Your task to perform on an android device: Today, I want to go for dinner with my family and the name of the restaurant is Dinercafe Pleasant, it is my favorite restaurant and the food is also amazing, this restaurant is near home place Groningen, Netherlands.
Image 1: 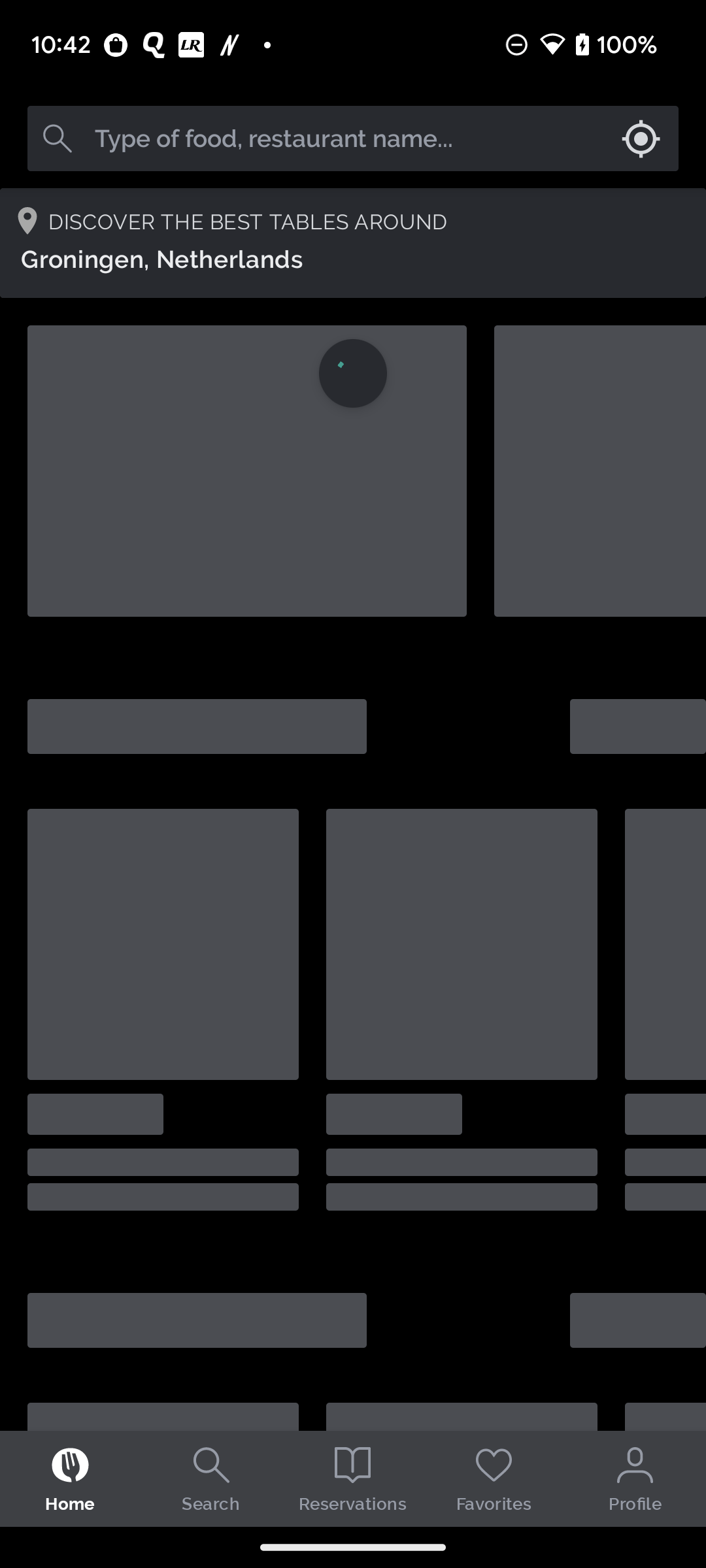
Open the TheFork app
Step 1: wait
Image 3: 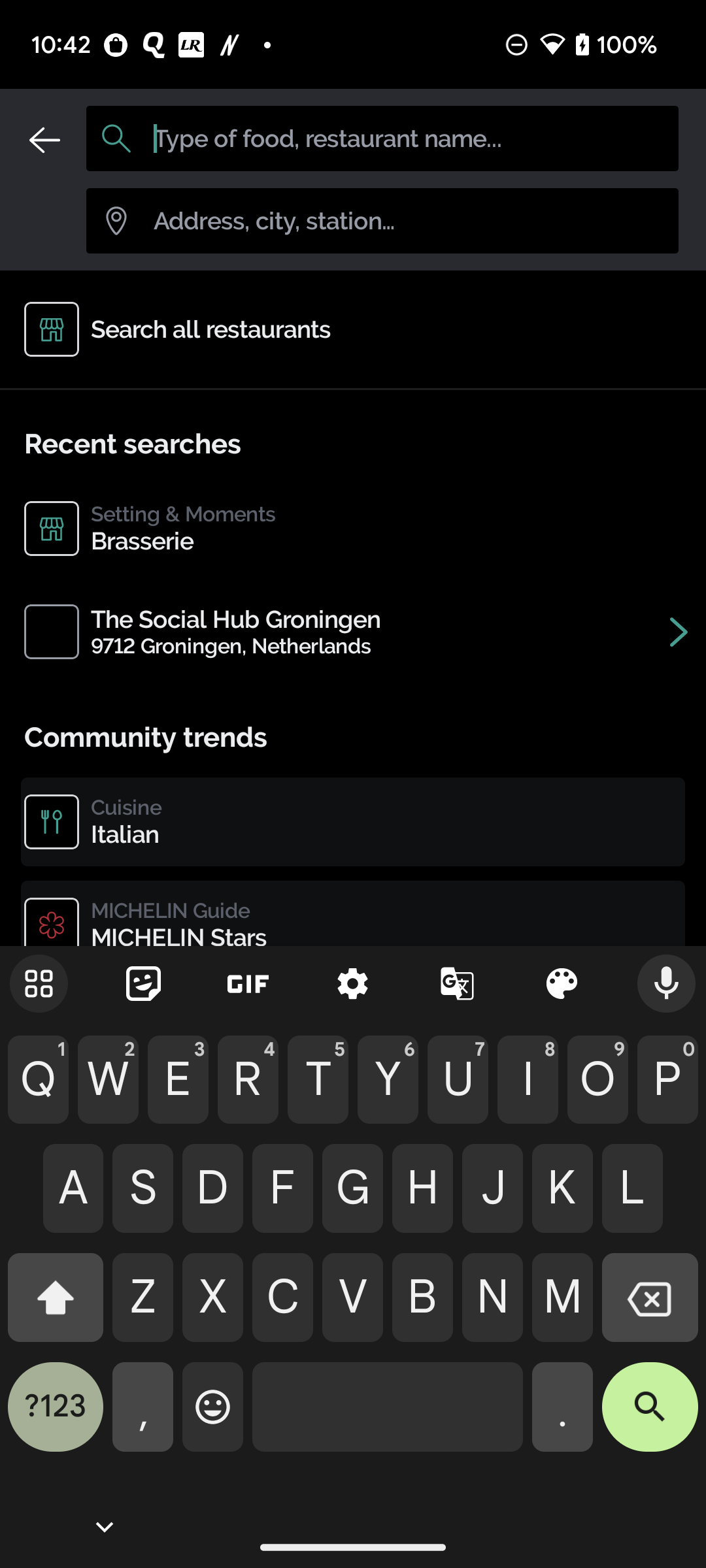
Type Dinercafe Pleasant in search bar
Step 3: type "Dinercafe Pleasant"
Image 4: 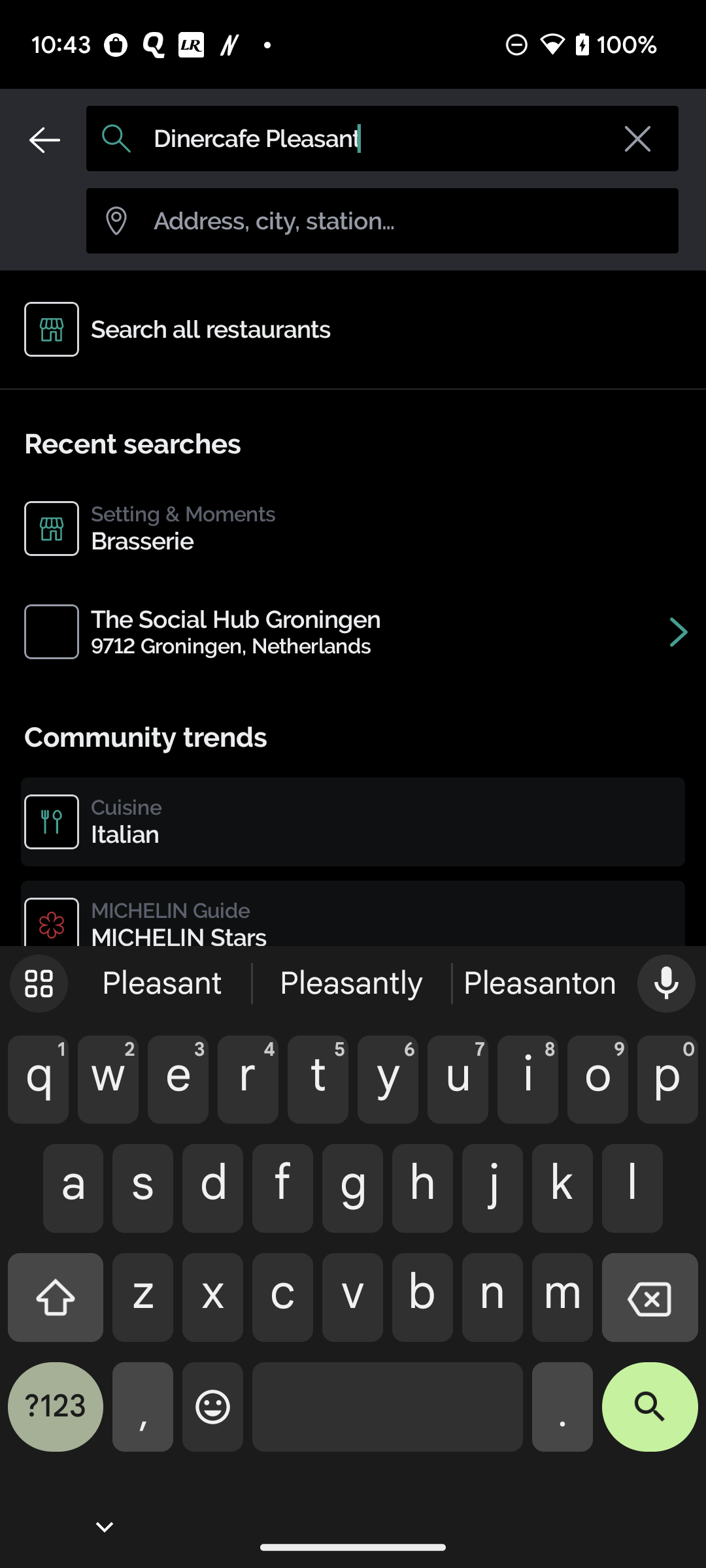
Type Dinercafe Pleasant in search bar
Step 4: wait
Image 5: 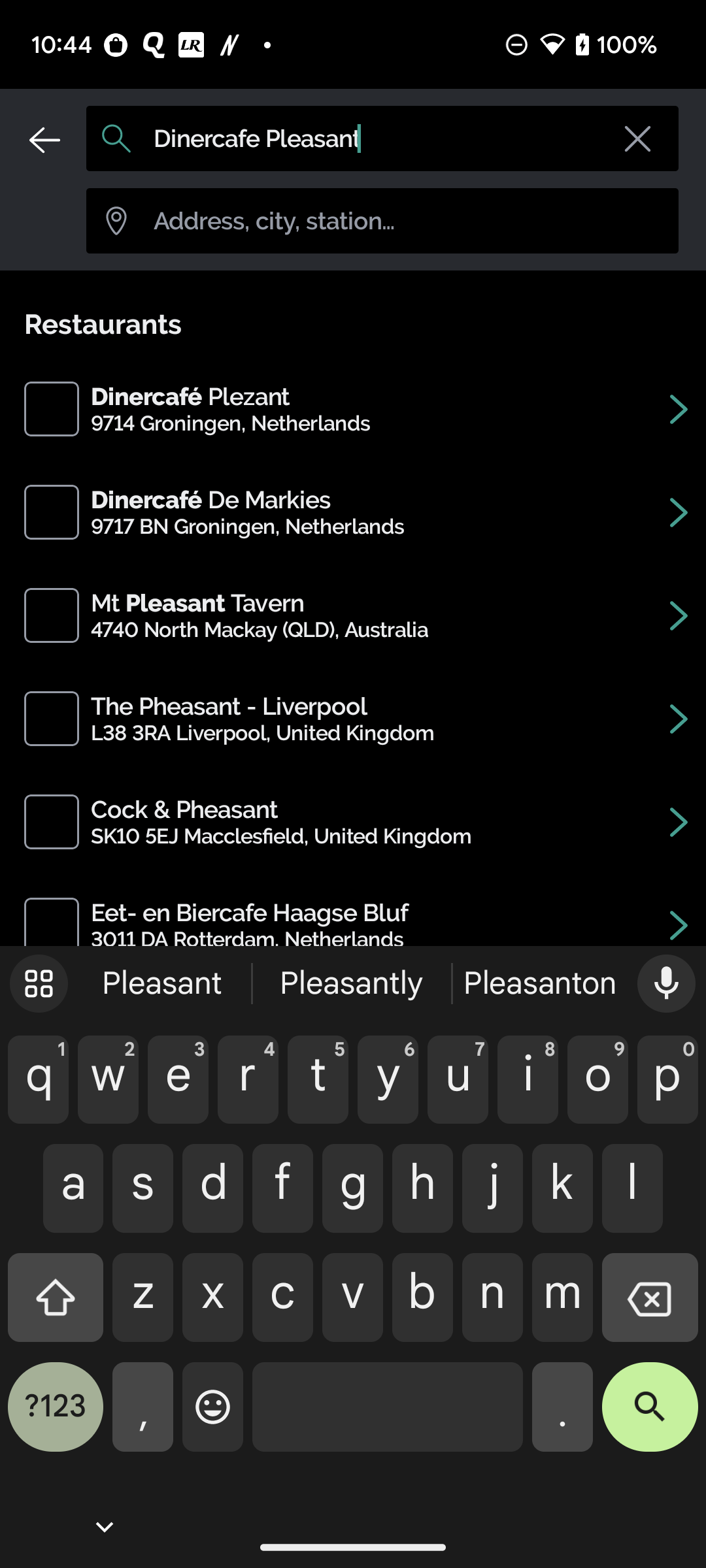
Click on the first result 
Step 5: click (230, 423)